Your task to perform on an android device: To keep it safe, I would like to upload the Tomorrowland file from the phone to Google Drive.
Image 0: 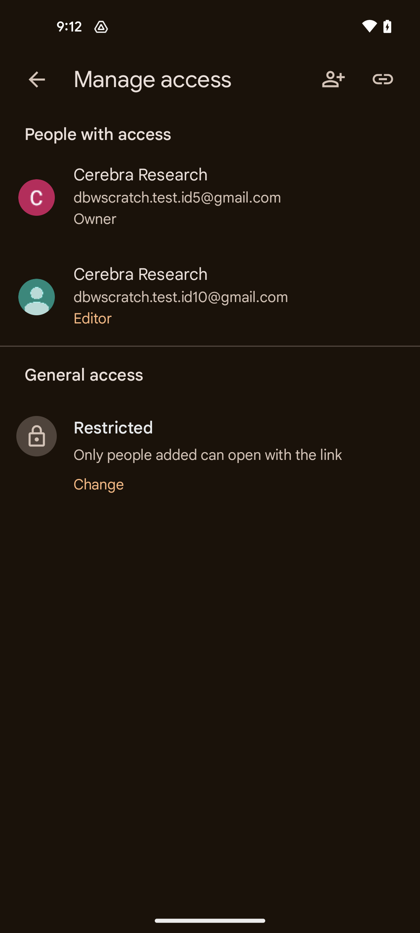
Go back to the previous page
Step 0: press back button
Image 1: 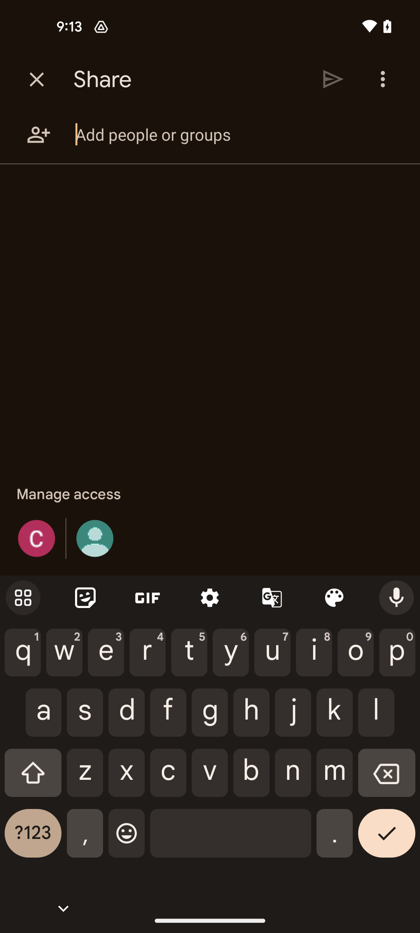
Go back to the previous page
Step 1: press back button
Image 2: 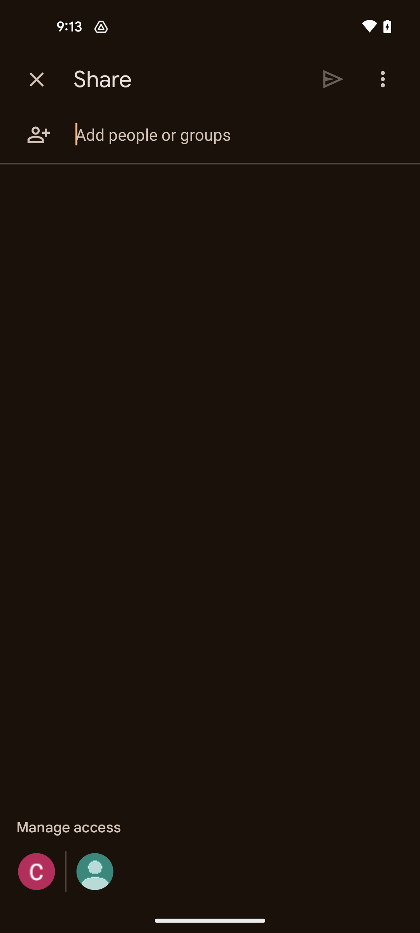
Go back to the previous page
Step 2: press back button
Image 3: 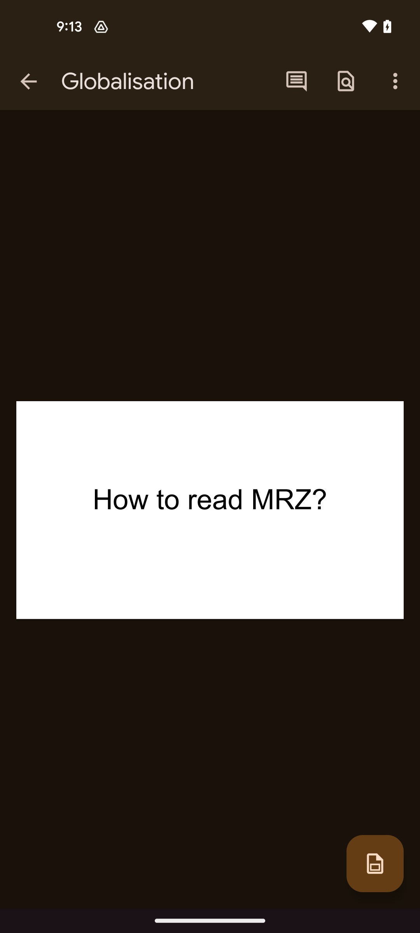
Go back to the previous page
Step 3: press back button
Image 4: 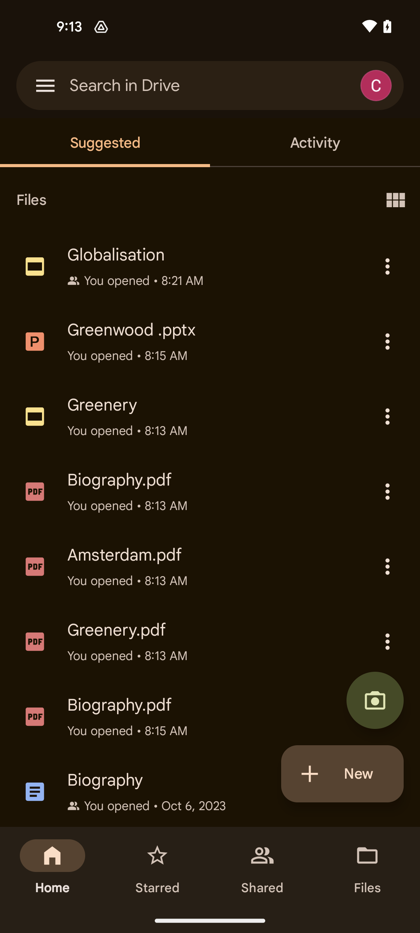
Tap on the new button
Step 4: click (342, 774)
Image 5: 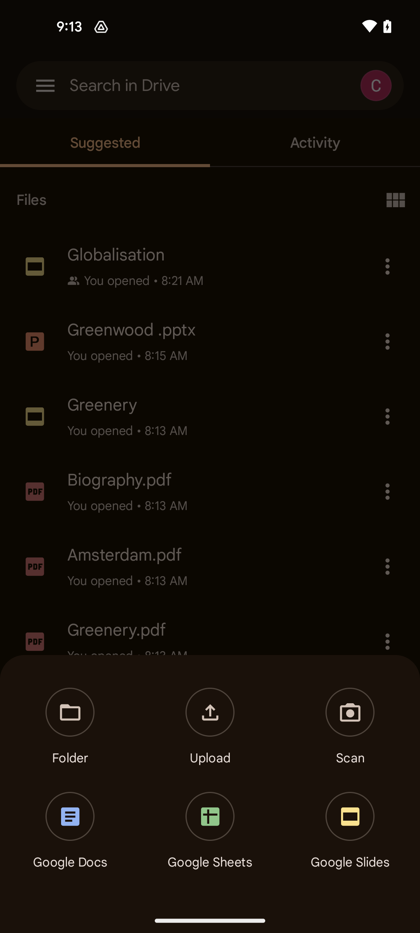
Select the upload option
Step 5: click (210, 727)
Image 6: 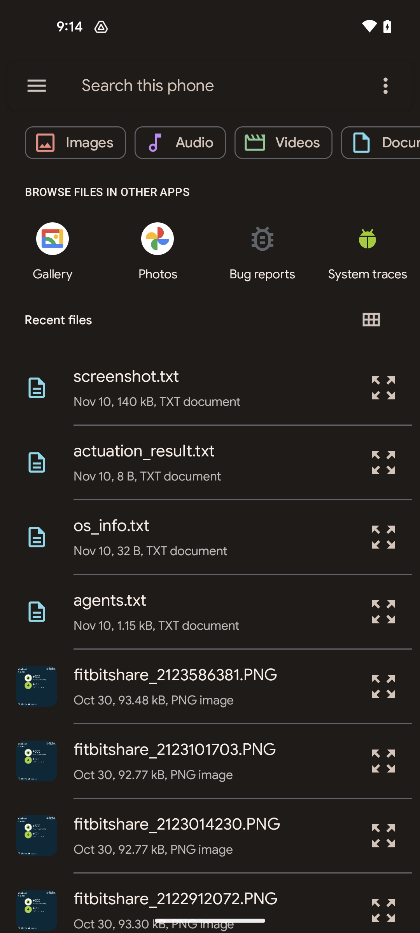
Swipe up to view the tomorrowland file
Step 6: scroll down
Image 8: 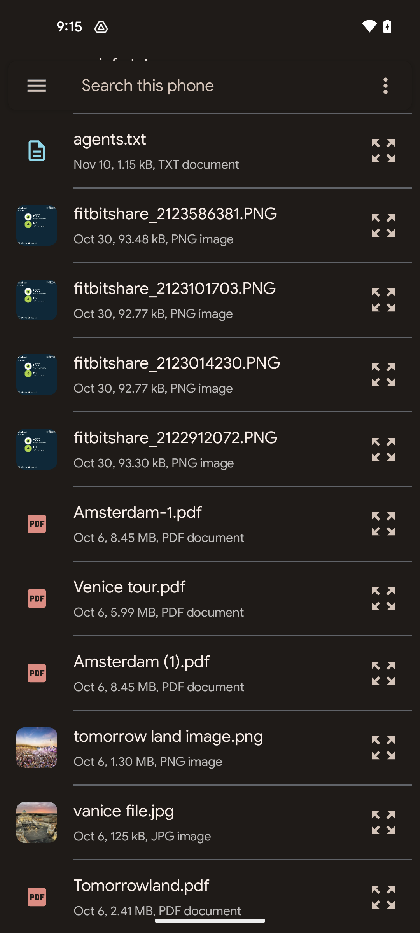
Tap on the tomorrowland pdf
Step 8: wait